Your task to perform on an android device: Open the World Clock Smart Alarm app and delete the current timer.
Image 0: 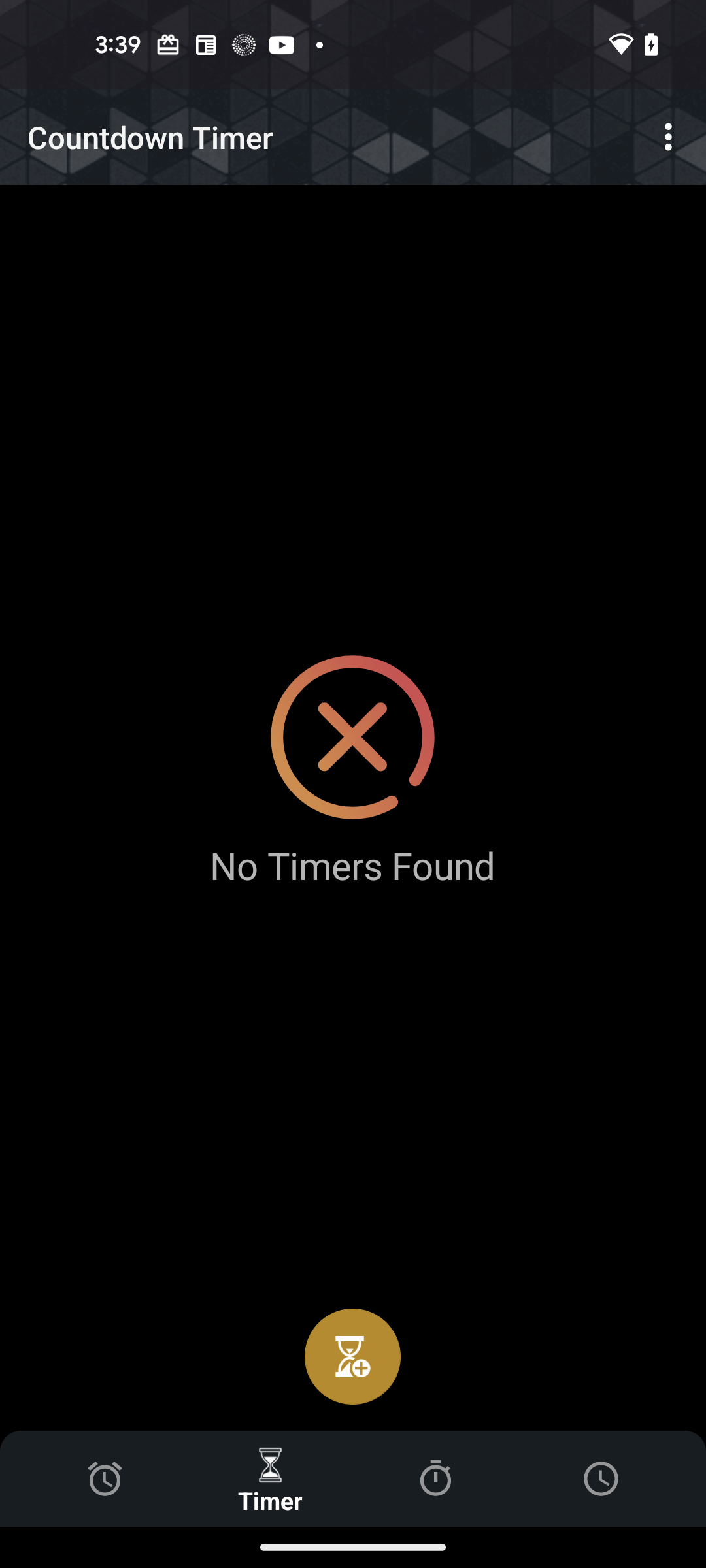
Open the World Clock Smart Alarm app
Step 0: open app "World Clock Smart Alarm"
Image 1: 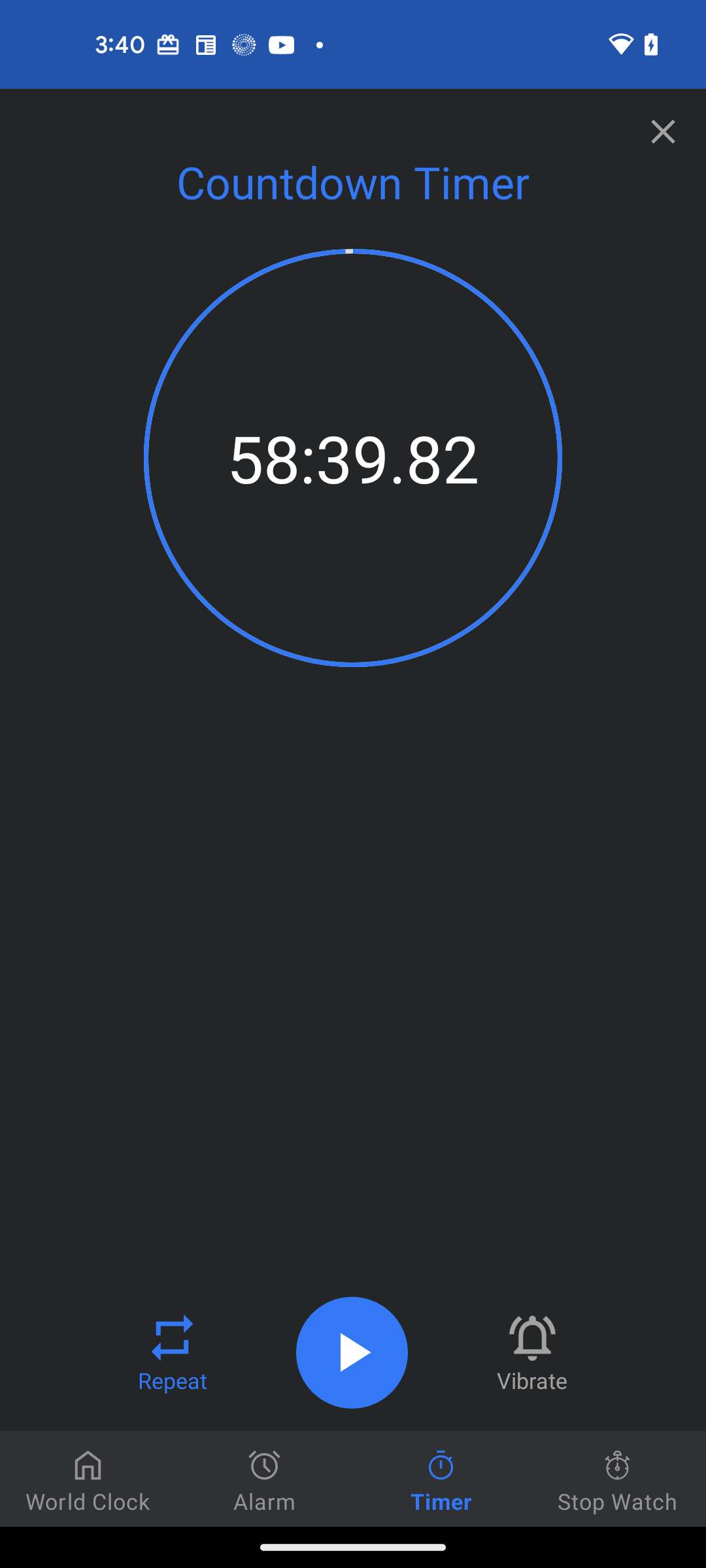
Click on the close icon to delete the current timer
Step 1: click (659, 135)